Your task to perform on an android device: Fill the details in the Contact information form
Image 0: 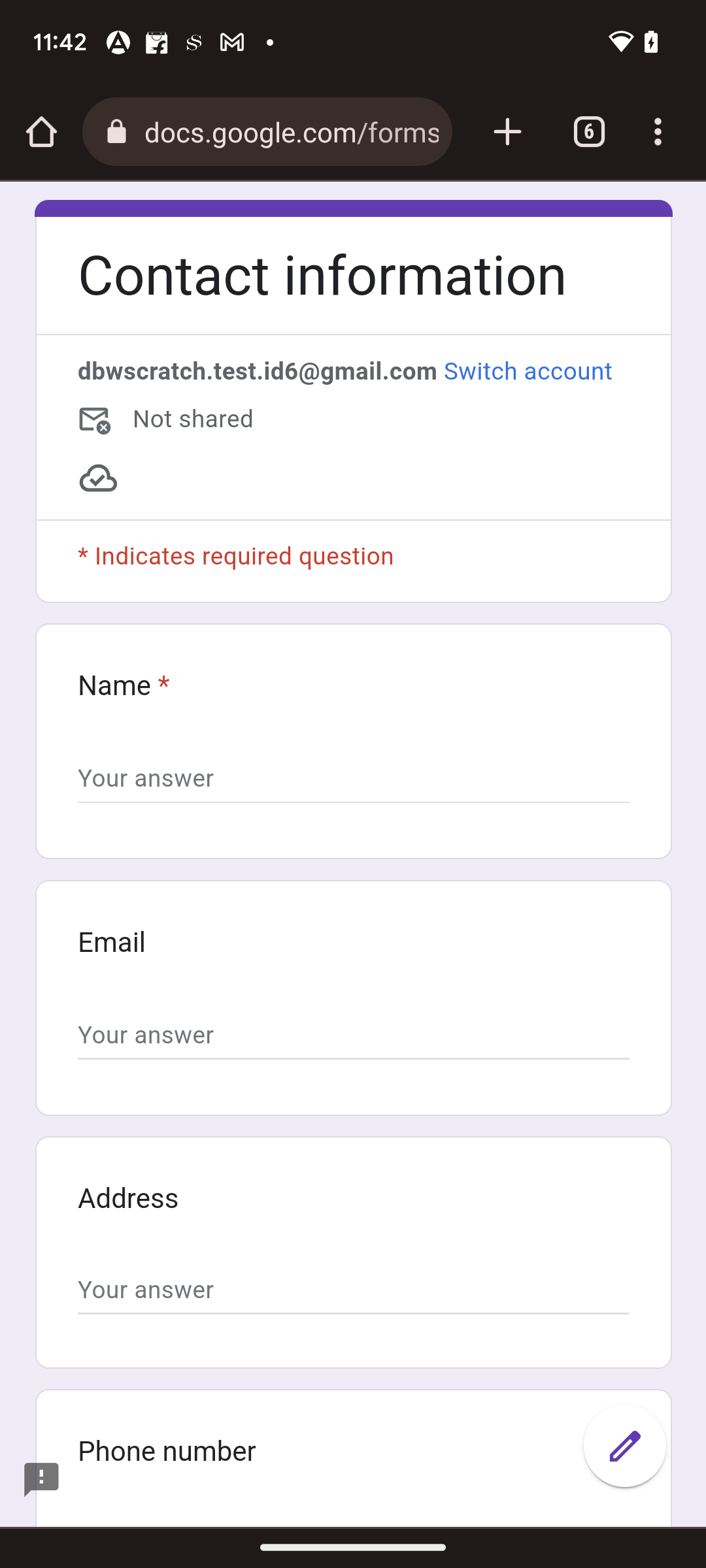
Click on the Name Textbar 
Step 0: click (353, 779)
Image 1: 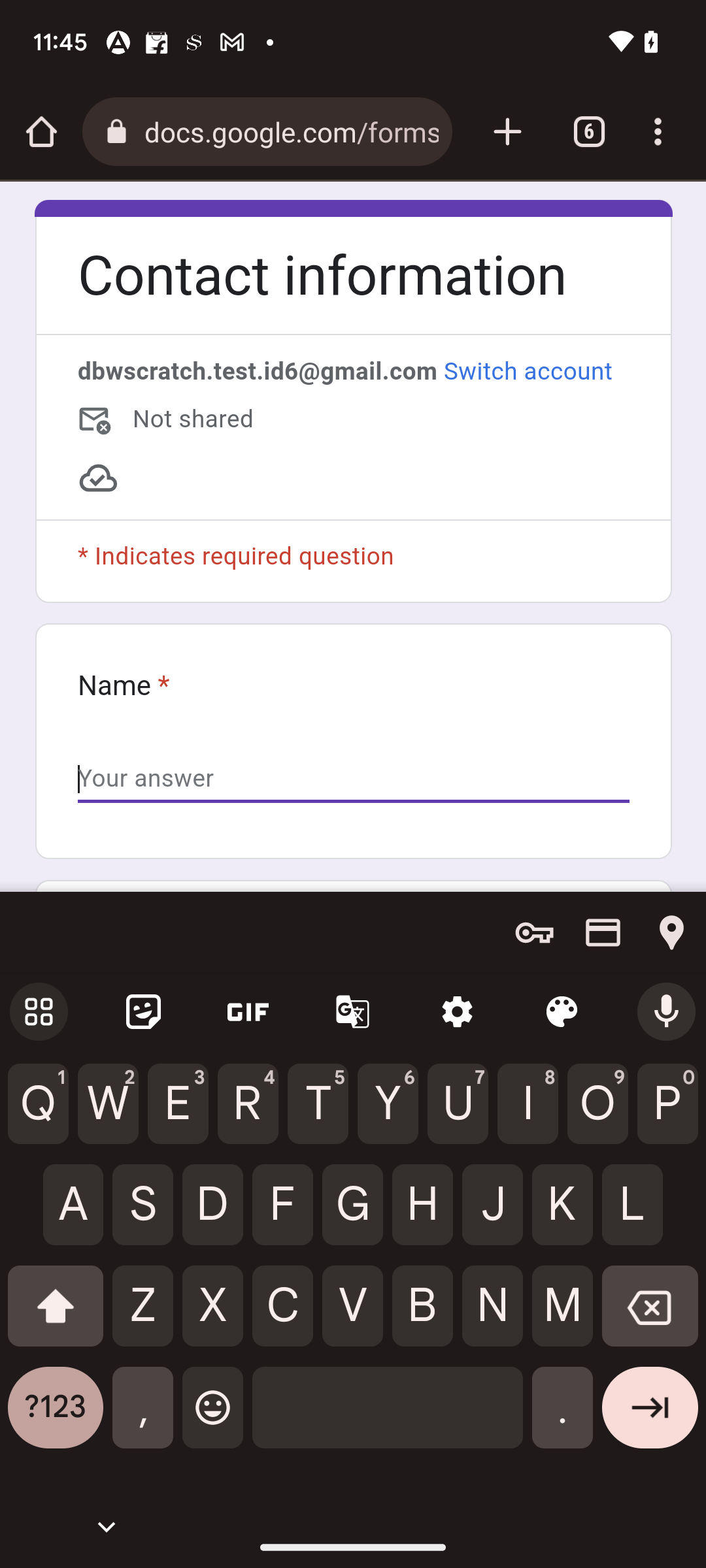
Fill the Name as Aman  
Step 1: type "Aman"
Image 2: 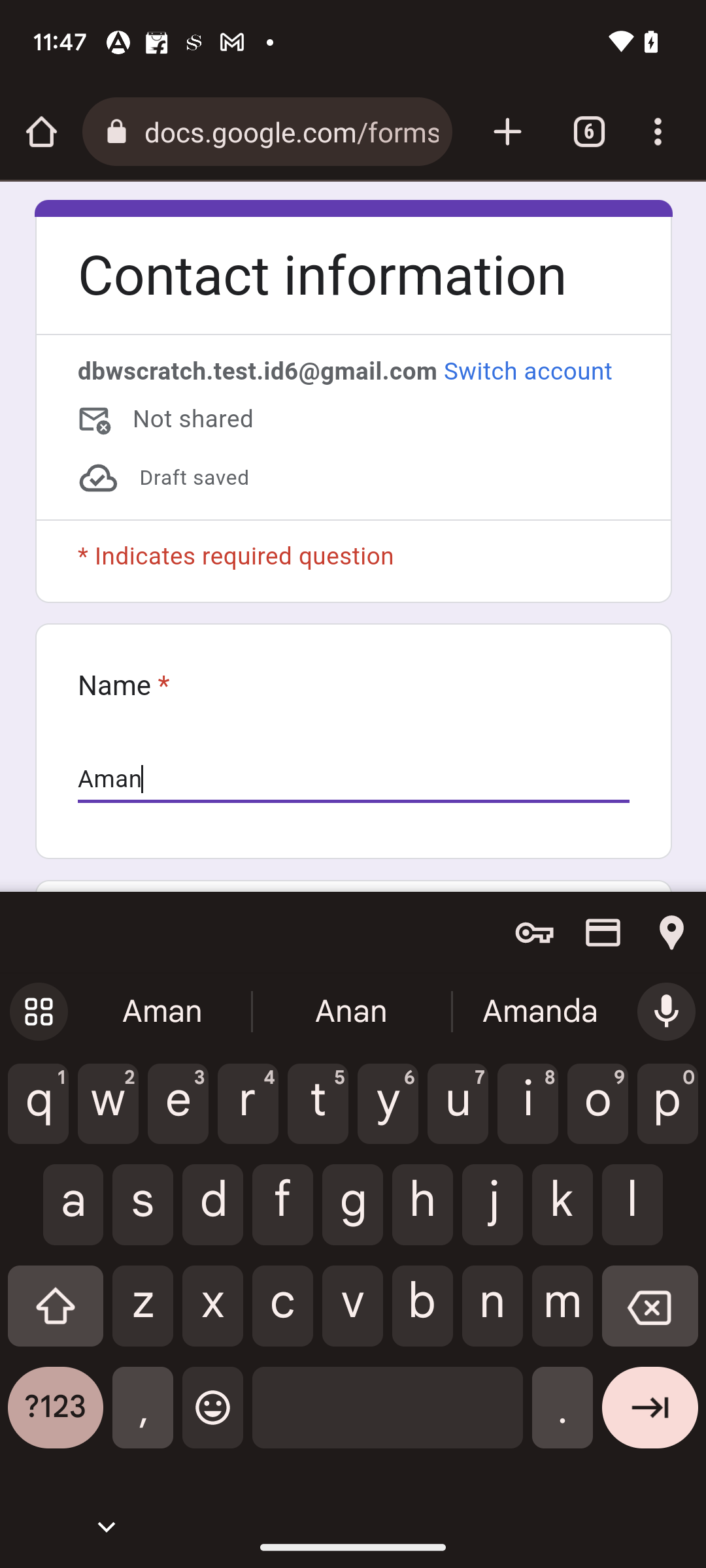
Swipe up on the screen
Step 2: scroll down
Image 3: 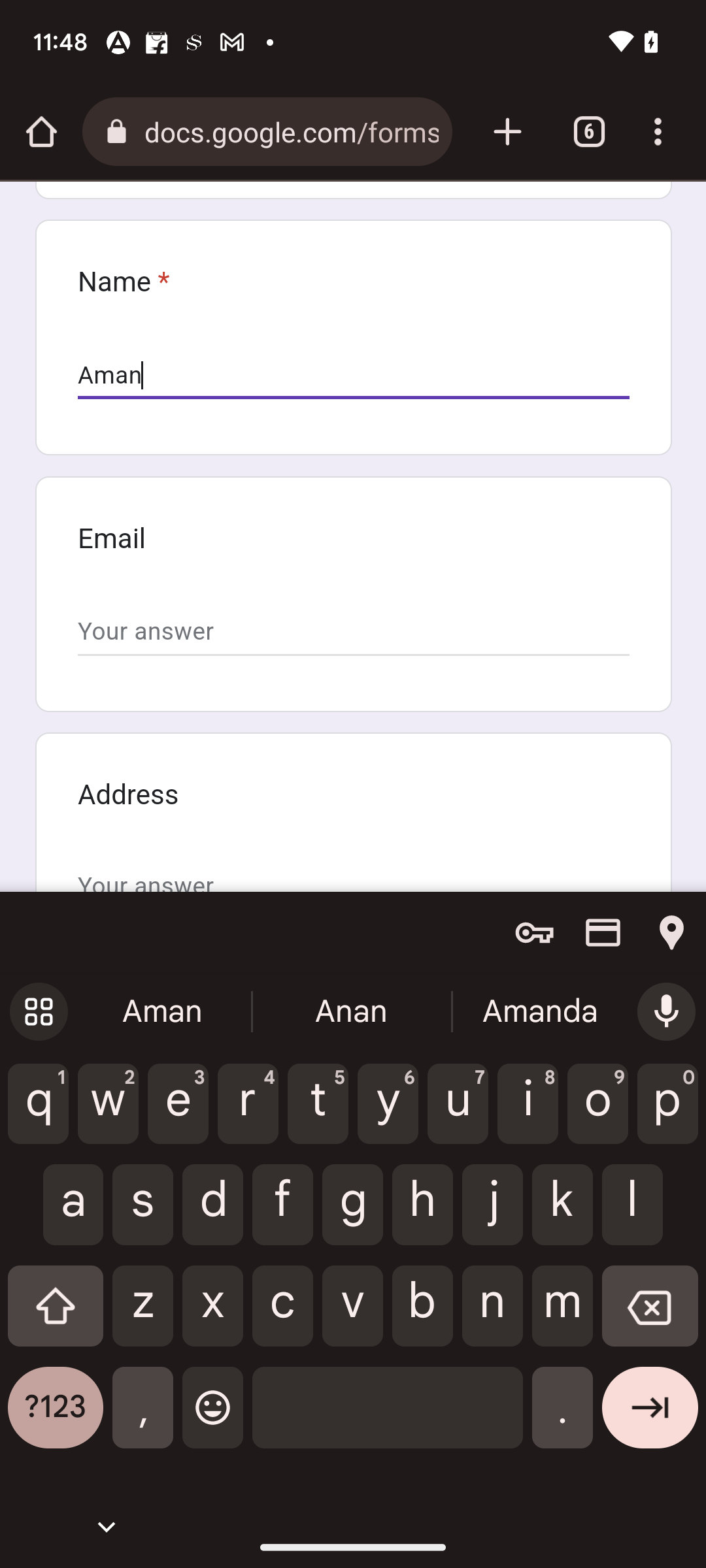
Click on the Email textbar
Step 3: click (353, 632)
Image 4: 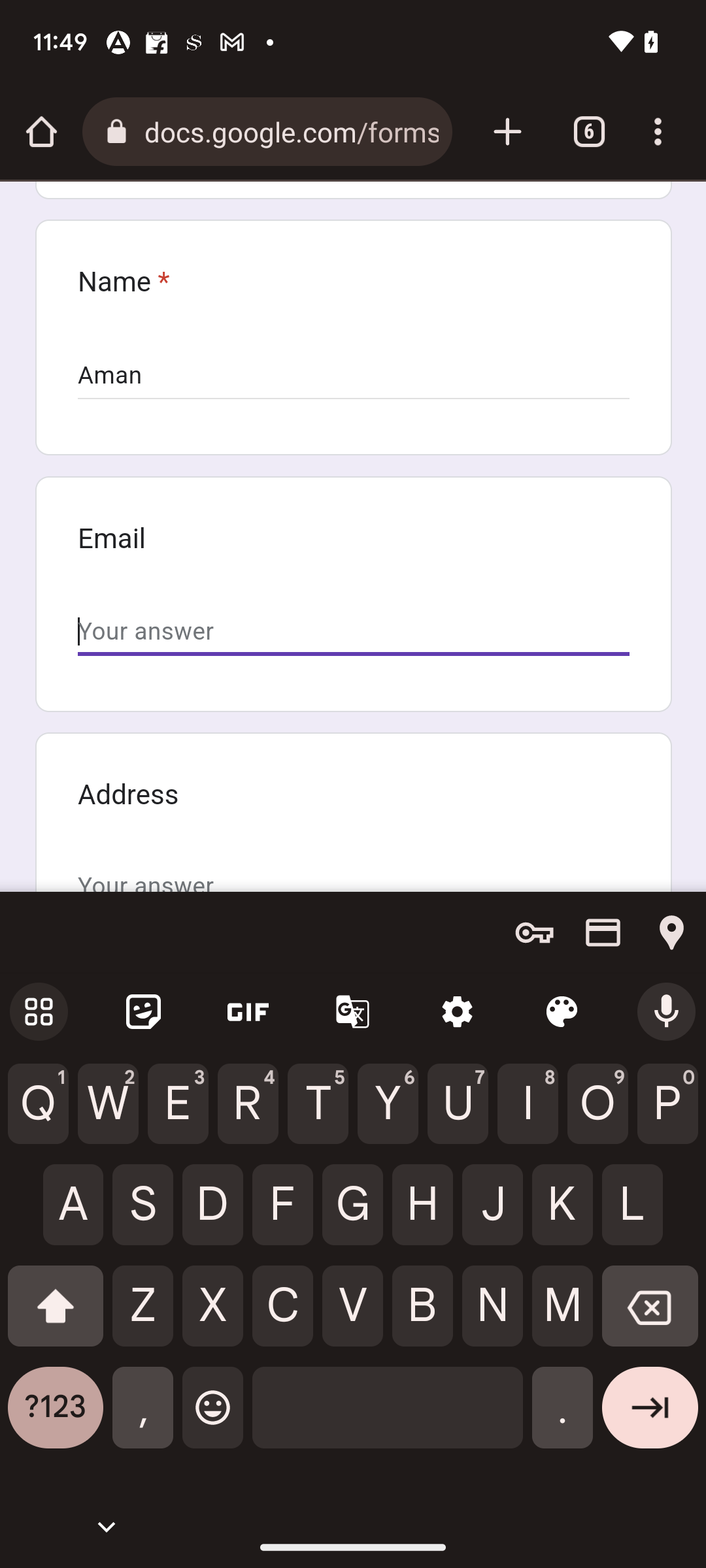
Fill the Email as aman@gmail.com
Step 4: type "aman@gmail.com"